Your task to perform on an android device: Set a reminder for 4 p.m. on the task leave work at 5 p.m. on the taskito app.
Image 0: 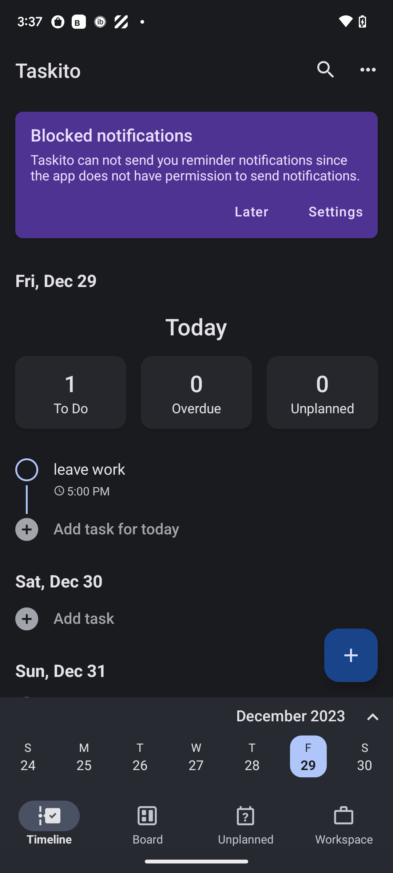
Click on leave work in the middle left of the screen.
Step 0: click (215, 469)
Image 1: 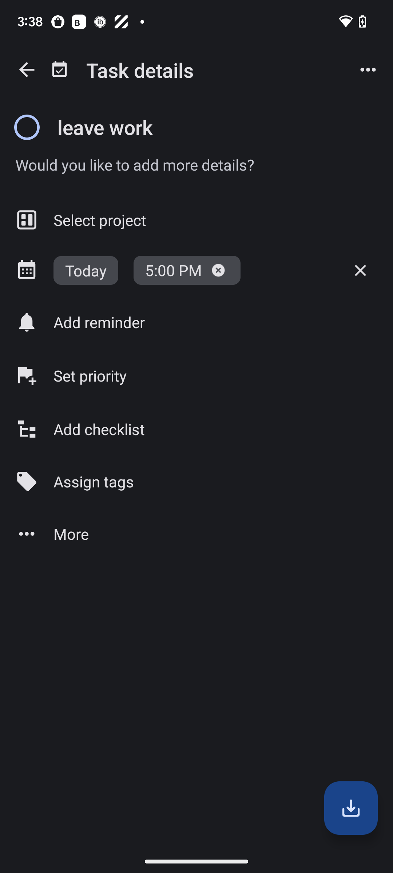
Click on Add reminder in the middle of the screen.
Step 1: click (196, 322)
Image 2: 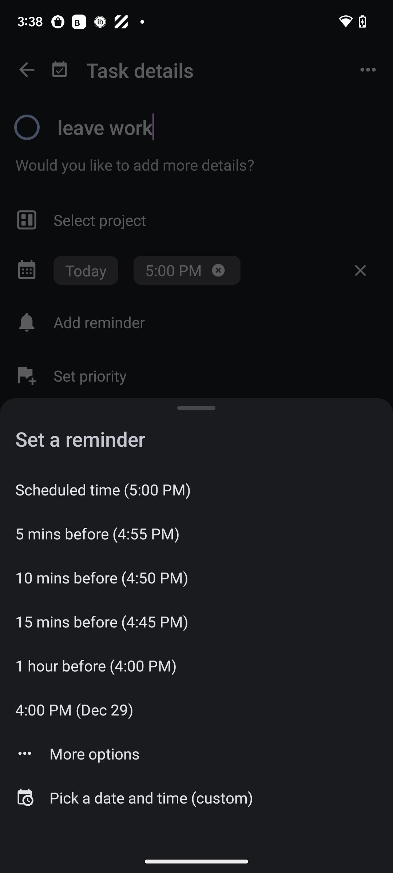
Click on 4:00 PM(Dec 29) on the left side of the screen.
Step 2: click (196, 709)